Your task to perform on an android device: I'd like to turn on the 3D effect for page turning 
Image 0: 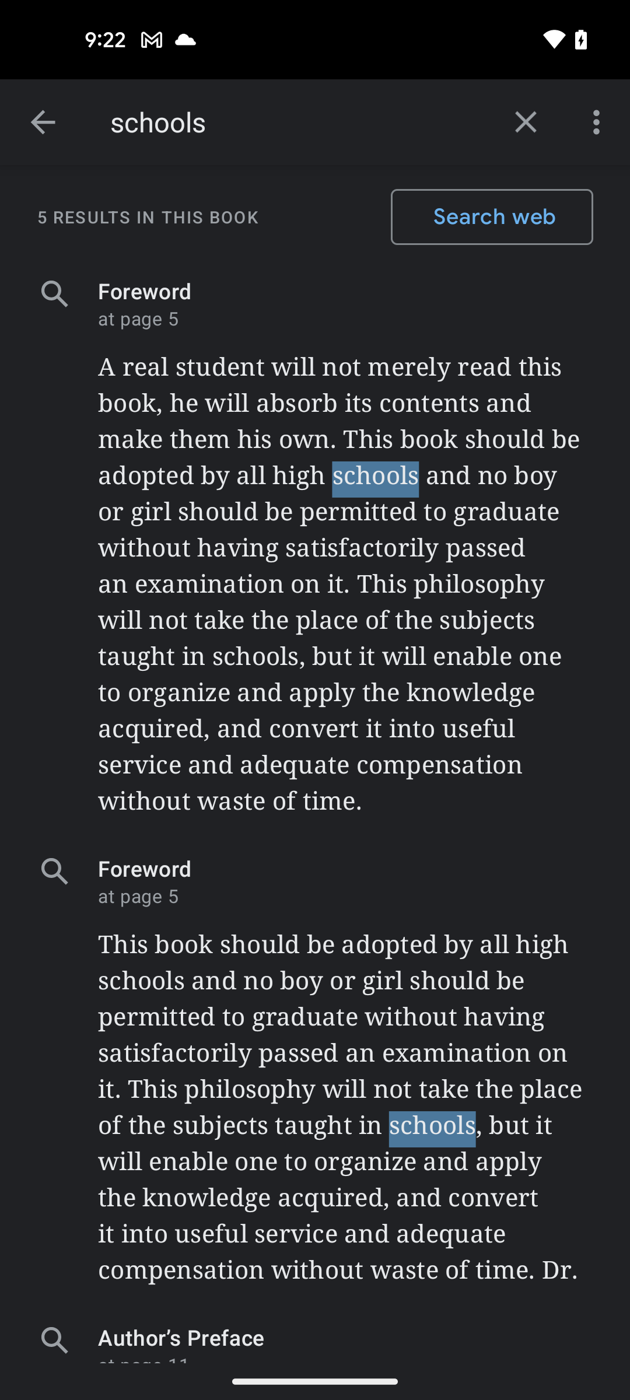
click on three dots icon at the top right corner of the screen
Step 0: click (599, 122)
Image 1: 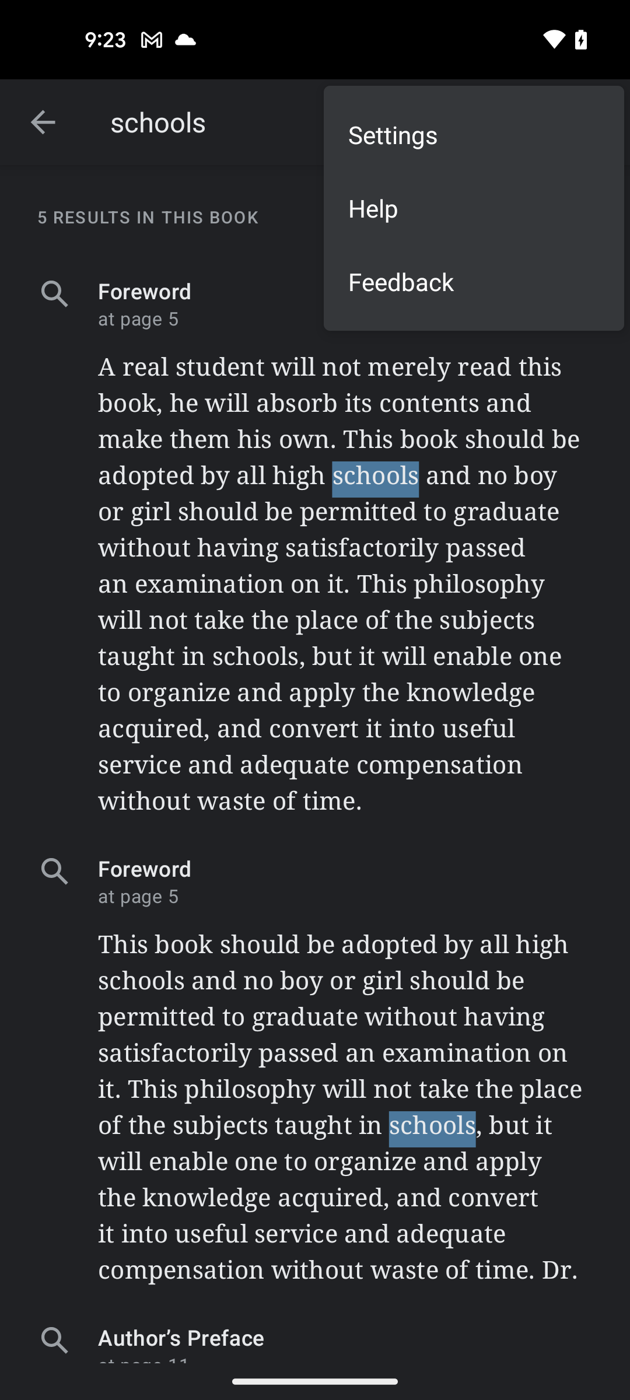
click on Settings option
Step 1: click (474, 134)
Image 2: 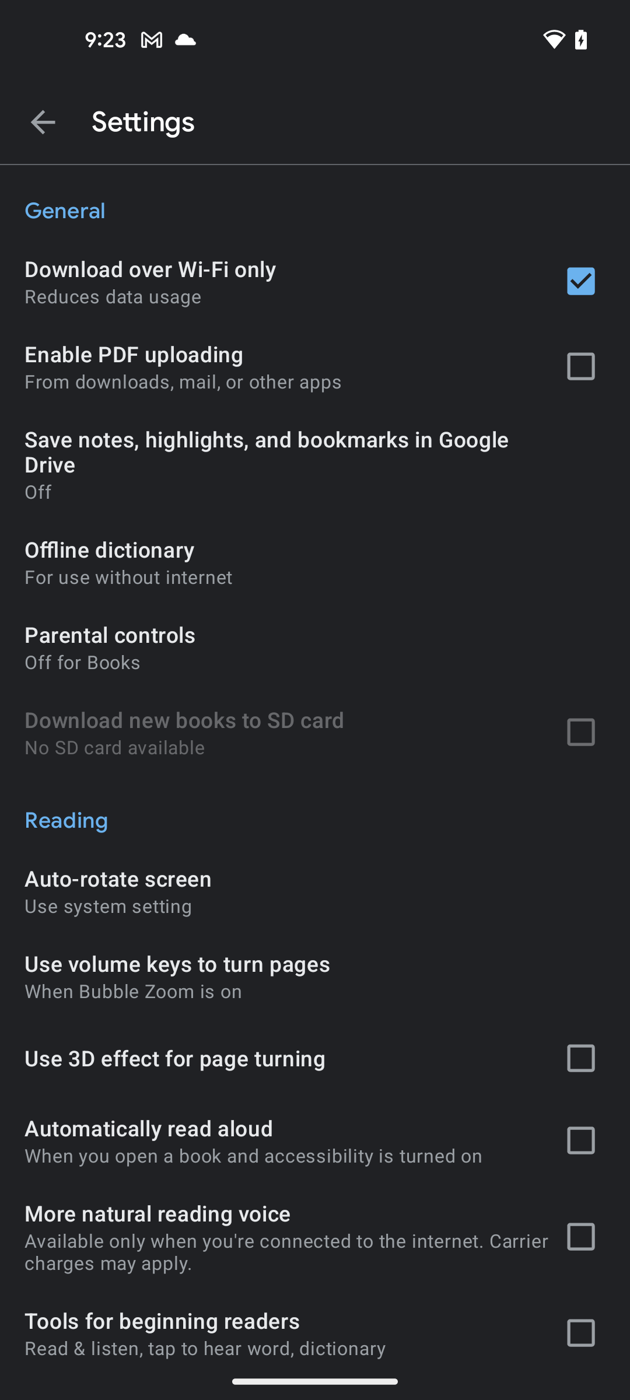
click on Use 3D effect for page turning option to enable
Step 2: click (575, 1058)